Your task to perform on an android device: Open Treego app and View the details about Treebo Tryst Vahada hotel and review the photos ,reviews ,room rates and offers then ask a question about pet friendly facilities. 
Image 0: 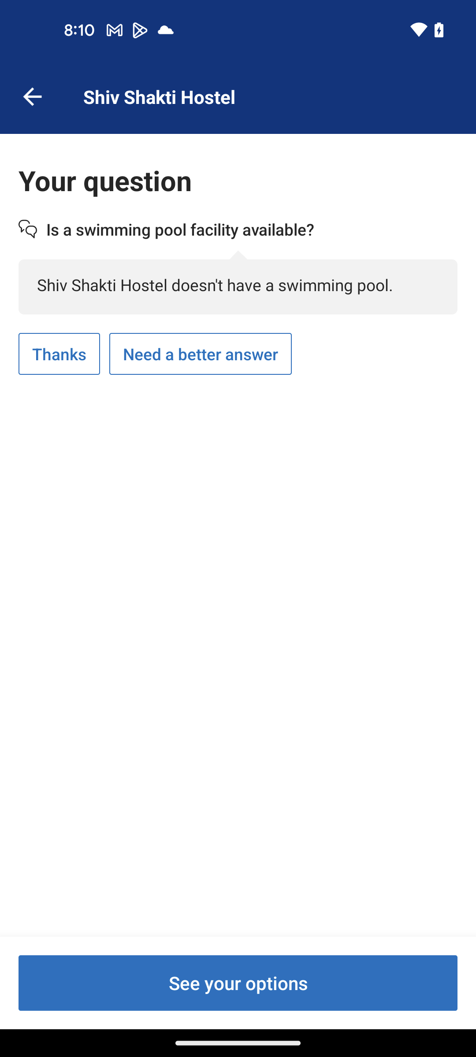
Open Treebo app
Step 0: open app "Treebo"
Image 1: 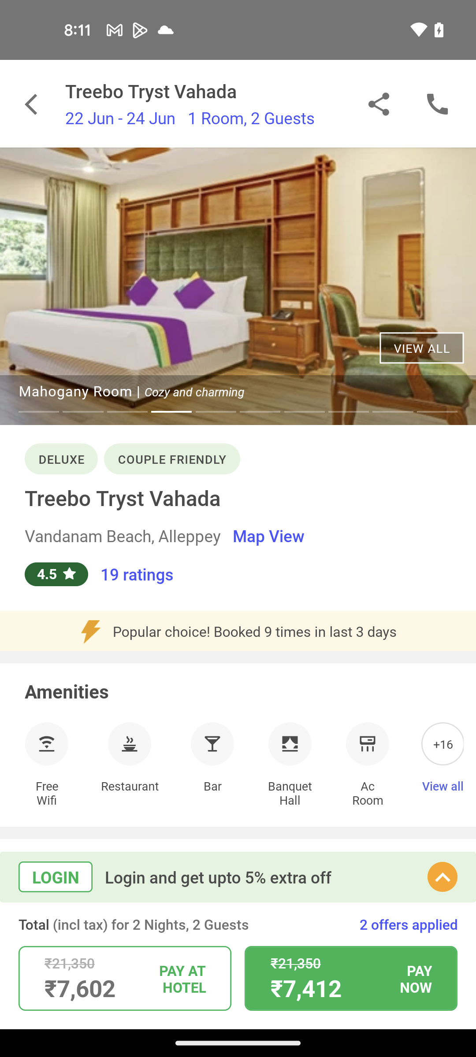
Click on view all for more photos
Step 1: click (422, 348)
Image 2: 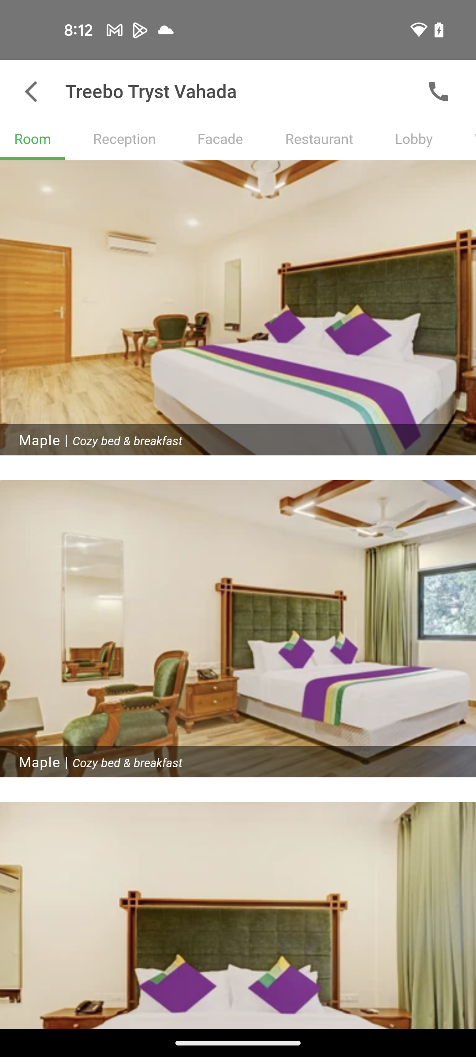
Swipe up for more photos
Step 2: scroll down
Image 3: 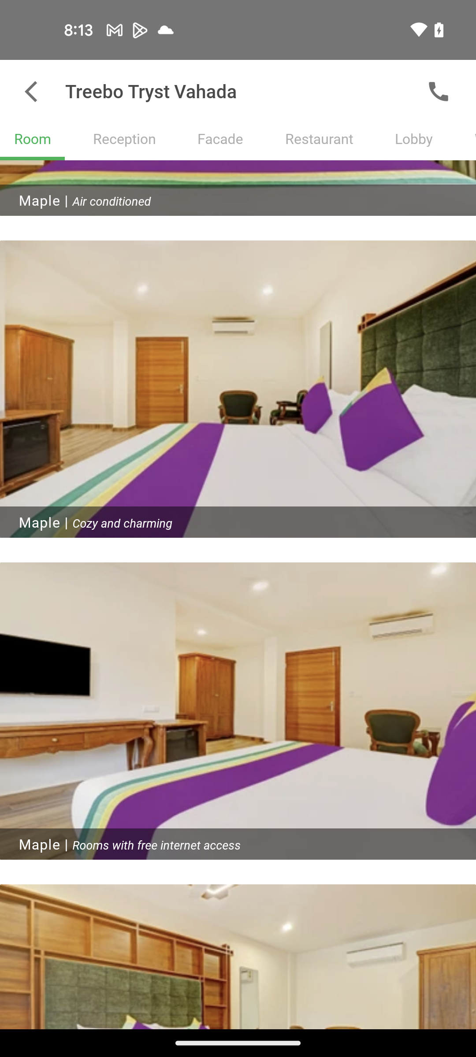
Swipe up for more photos
Step 3: scroll down
Image 4: 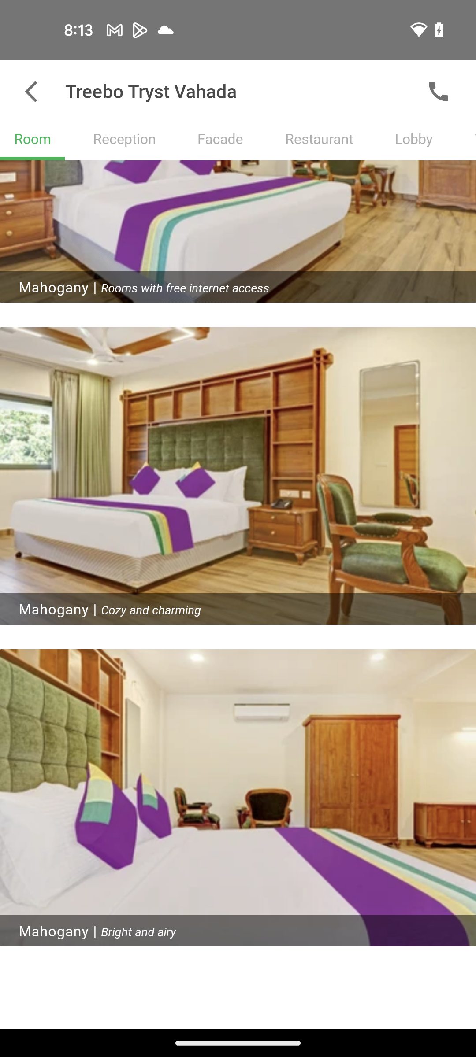
Swipe up for more photos
Step 4: scroll down
Image 5: 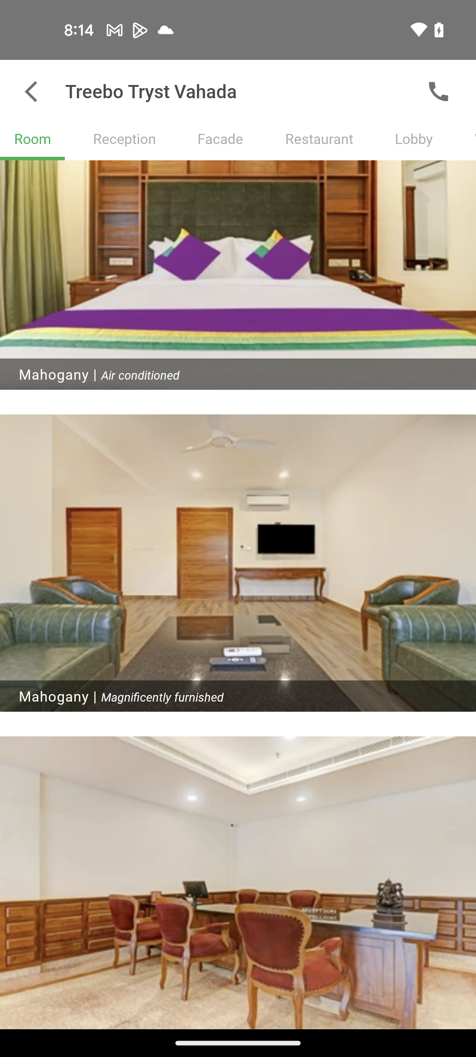
Go back to the previous page for ratings & reviews
Step 5: press back button
Image 6: 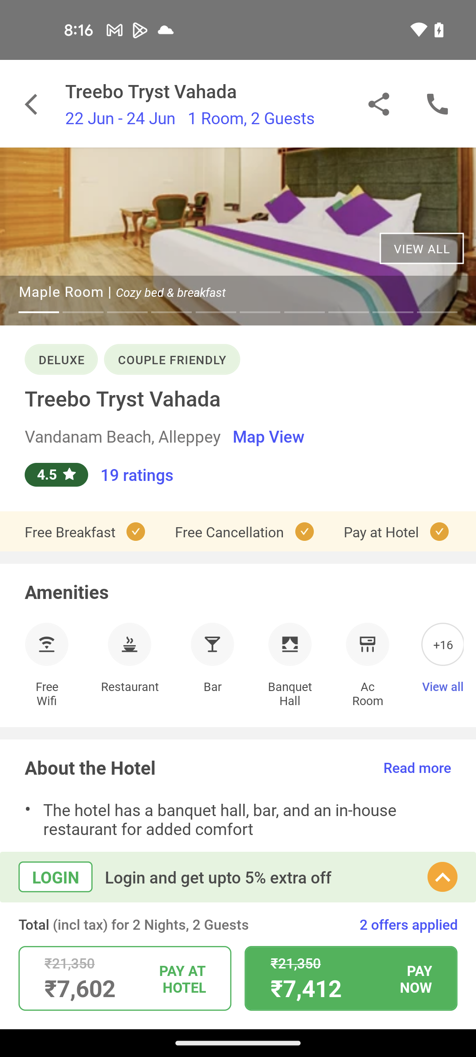
Click on the ratings to view the reviews
Step 6: click (137, 474)
Image 7: 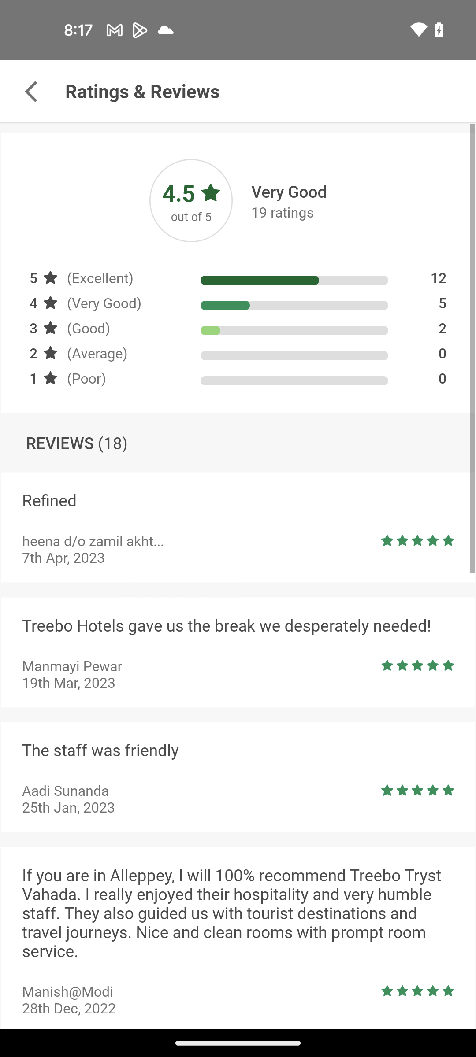
Swipe up to view the more reviews
Step 7: scroll down
Image 8: 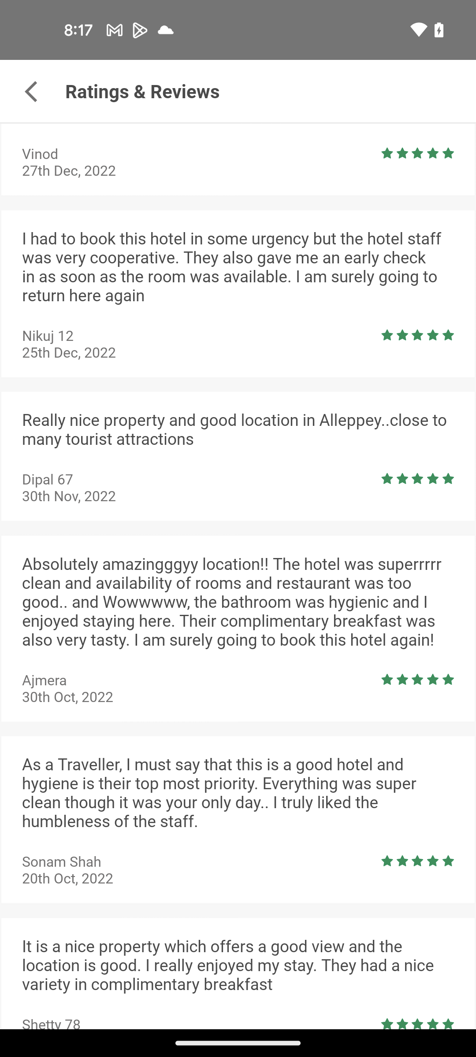
Swipe up to view the more reviews
Step 8: scroll down
Image 9: 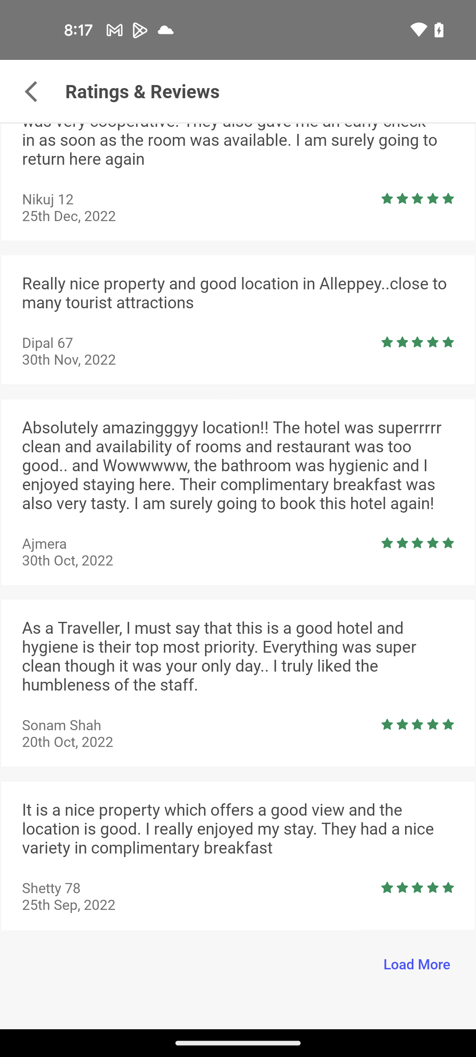
Go back to the previous page for room rates
Step 9: press back button
Image 10: 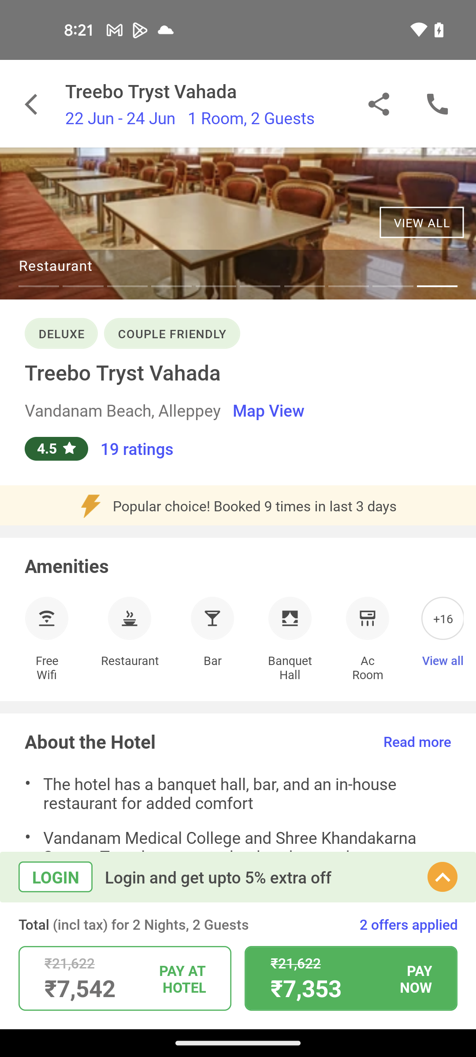
Swipe up to view rooms rates
Step 10: scroll down
Image 11: 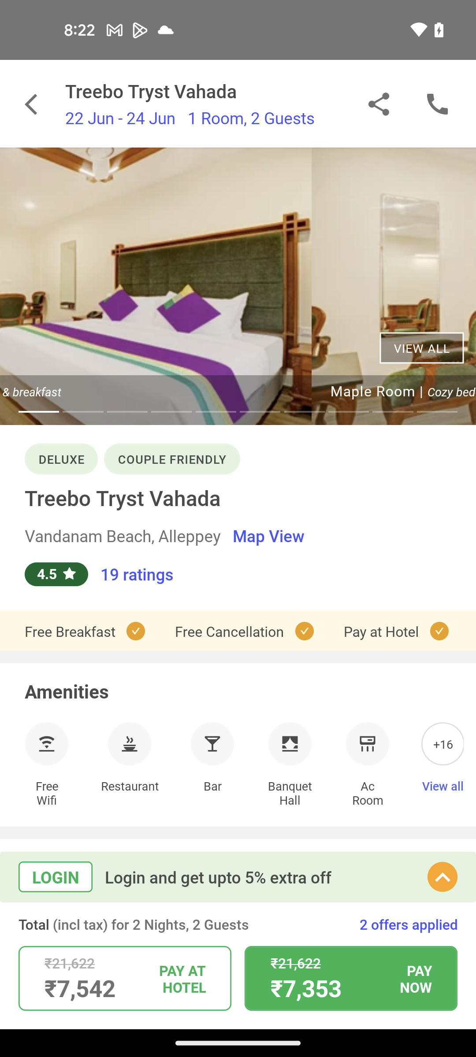
Swipe up to view rooms rates
Step 11: scroll down
Image 12: 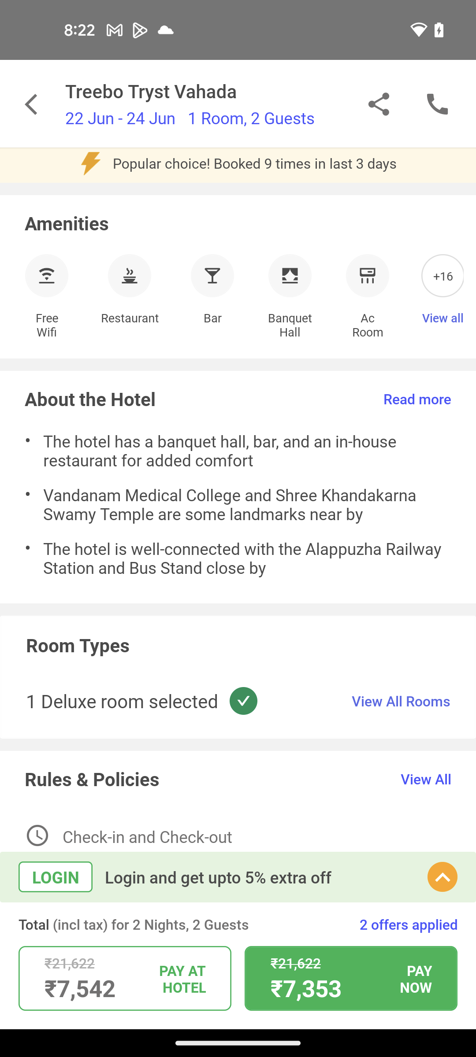
Click on the view all rooms
Step 12: click (401, 701)
Image 13: 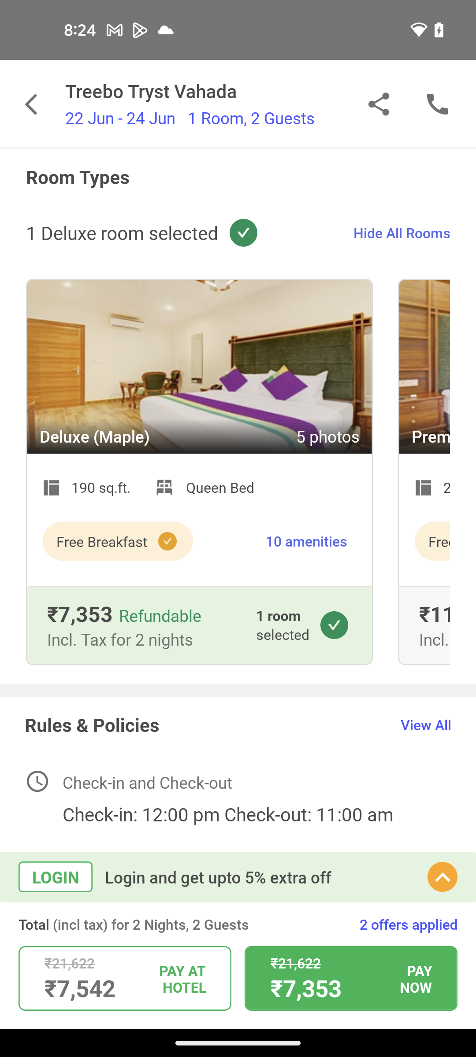
Swipe left to view rates
Step 13: scroll right
Image 14: 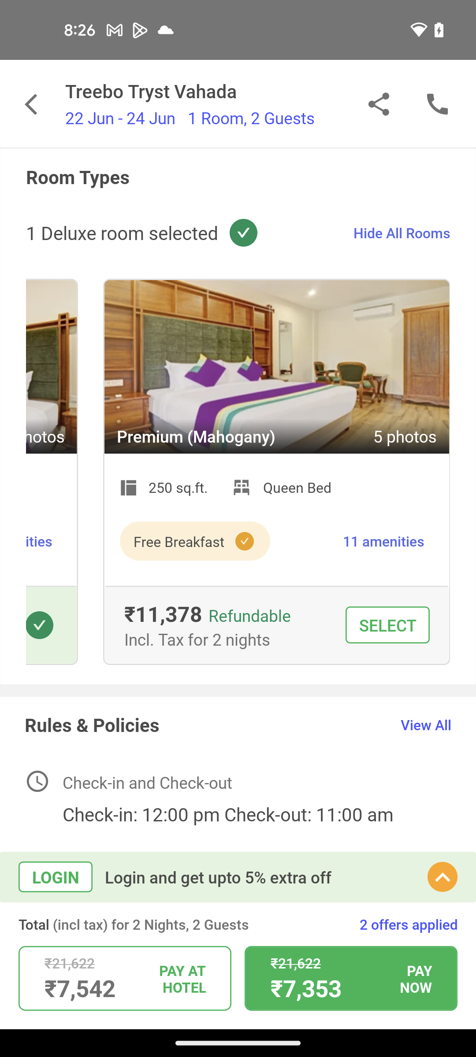
Swipe up to view the offers
Step 14: scroll down
Image 15: 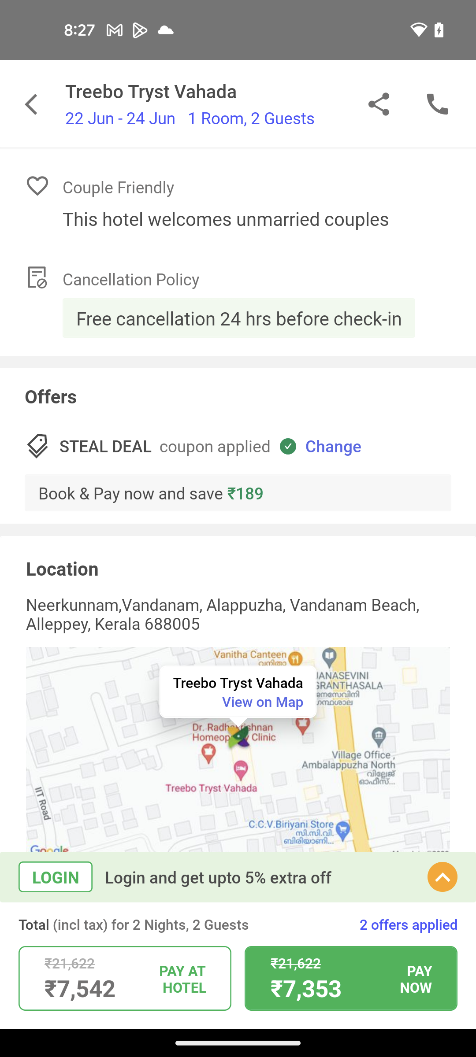
Swipe down to view the amenities
Step 15: scroll up
Image 16: 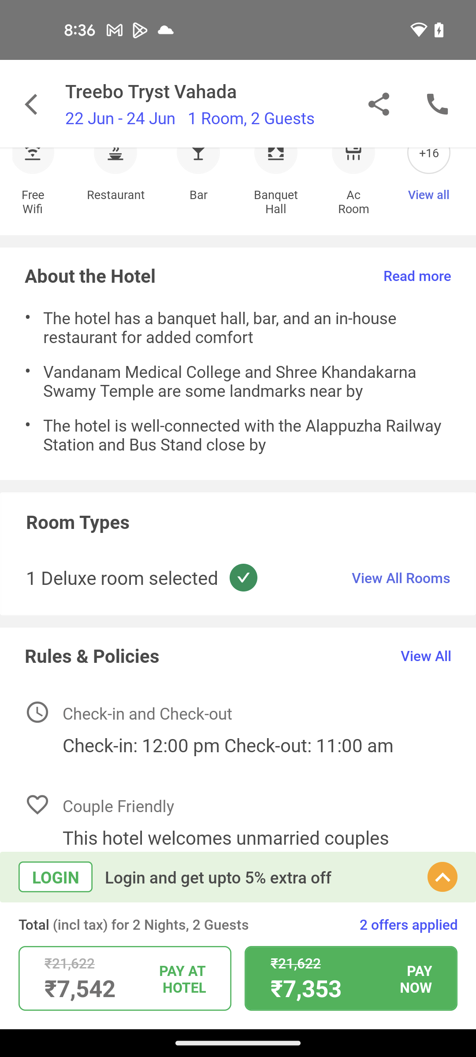
Swipe down to view the amenities
Step 16: scroll up
Image 17: 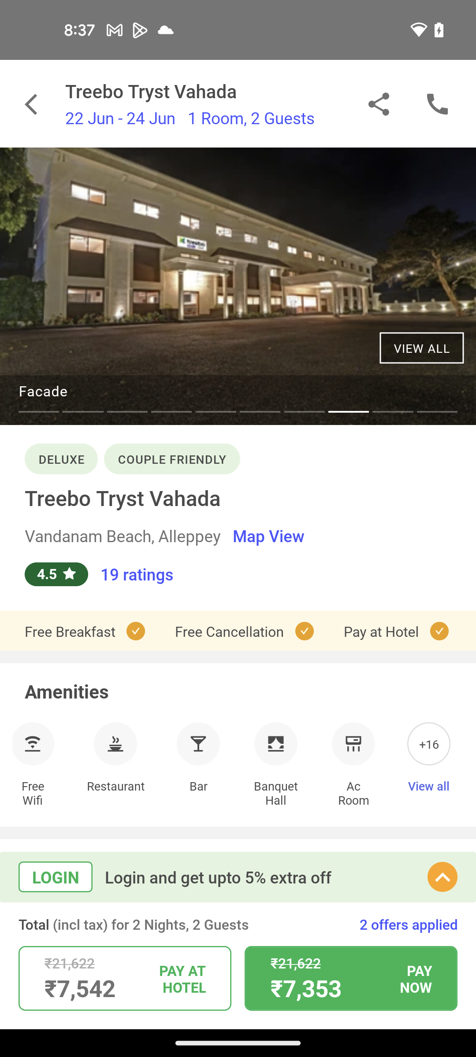
Click on +16 to view all
Step 17: click (429, 744)
Image 18: 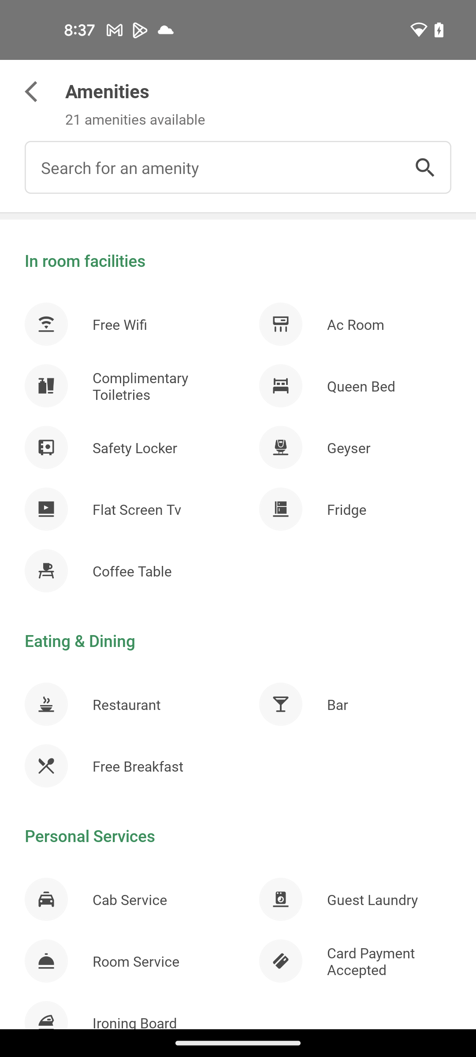
Click on the search bar at the top of the screen
Step 18: click (425, 167)
Image 19: 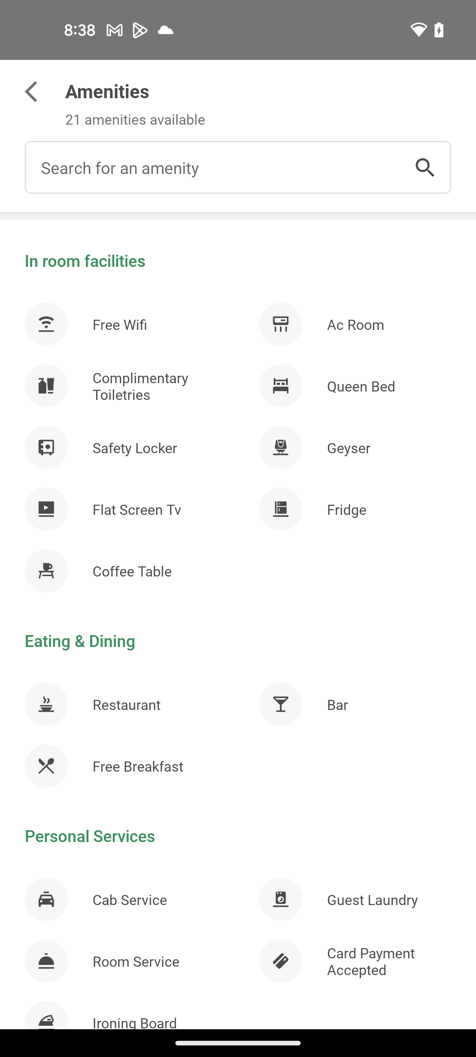
Click on the search bar at the top of the screen
Step 19: click (213, 167)
Image 20: 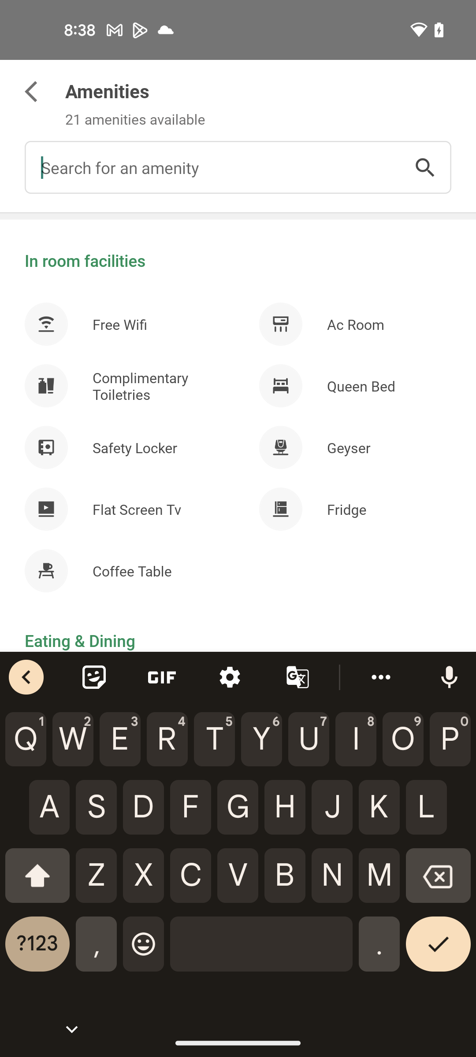
Search for pet friendly facility
Step 20: type "Is the atmosphere a pet friendly facility"
Image 21: 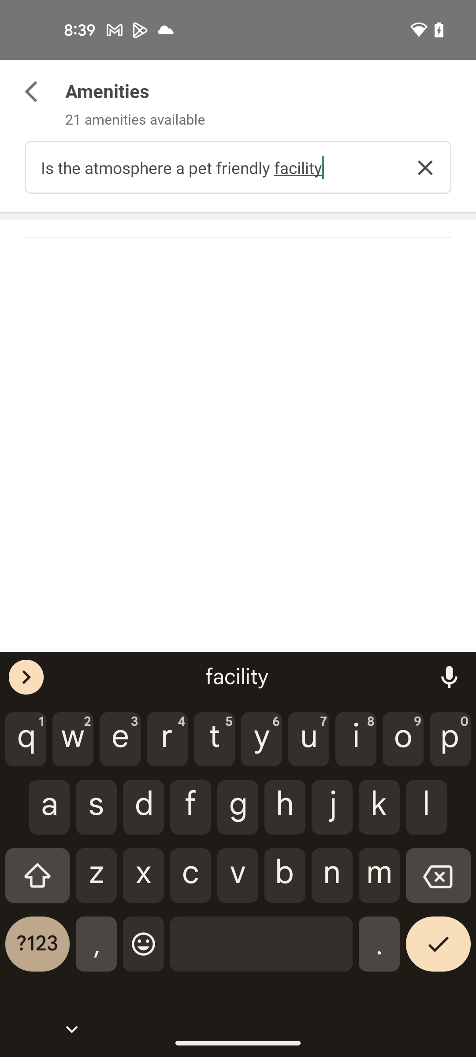
Click on the tick icon at the right bottom of the screen
Step 21: click (438, 950)